Your task to perform on an android device: change the date from 26 Jun to 27 Jun of the Family Function reminder & save it
Image 0: 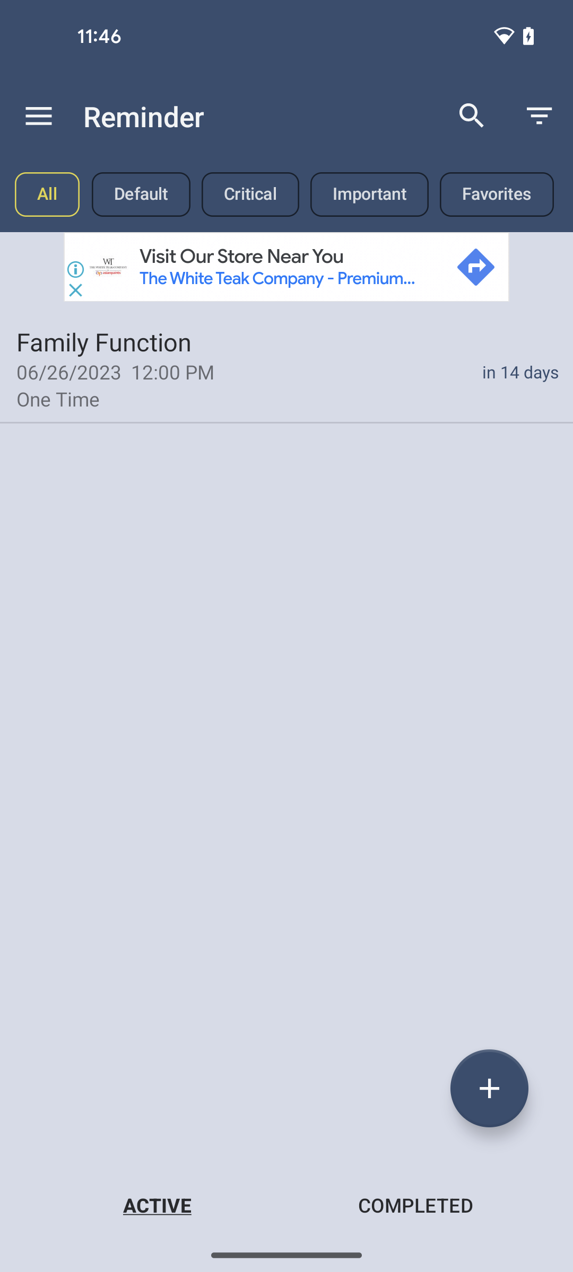
click on Family Function reminder
Step 0: click (110, 372)
Image 1: 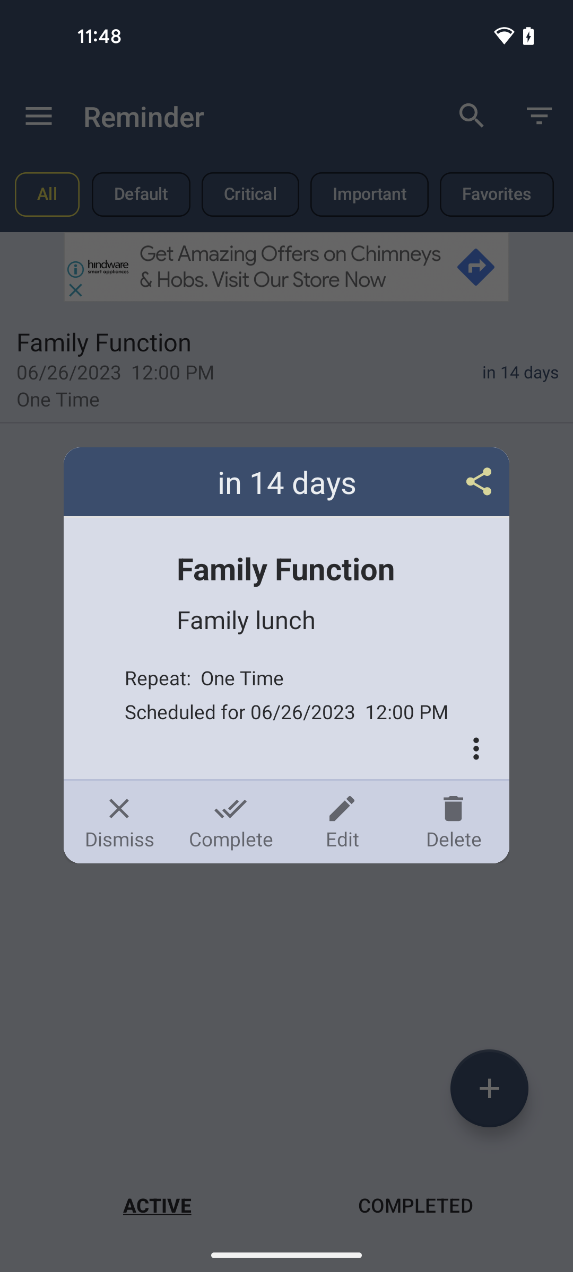
click on Edit
Step 1: click (342, 821)
Image 2: 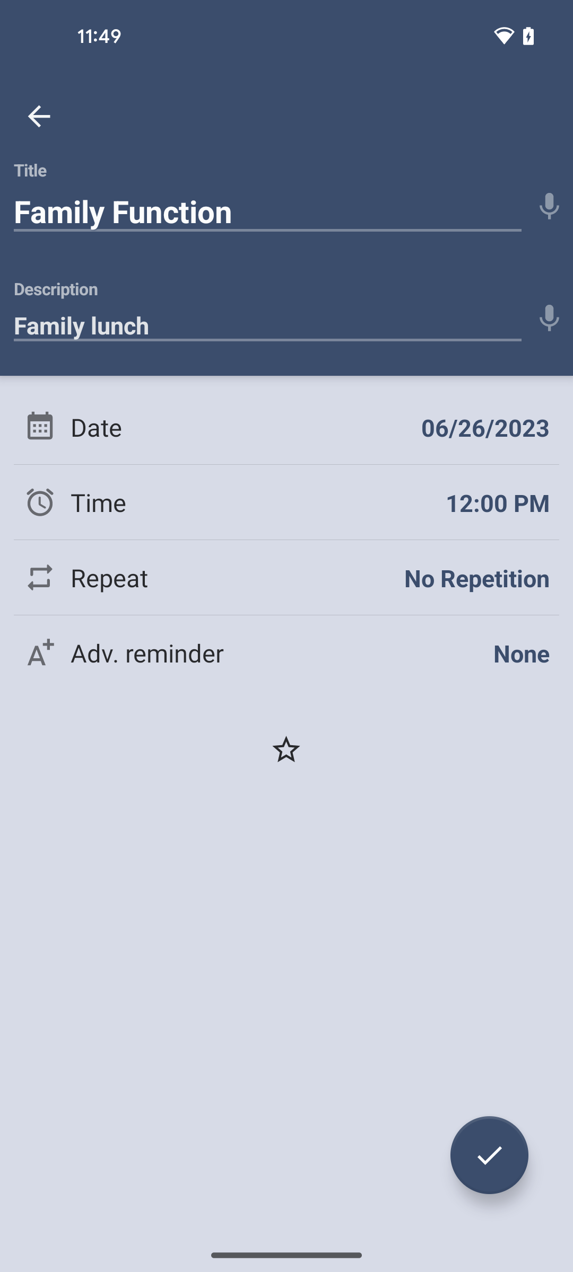
click on Date to edit date
Step 2: click (485, 427)
Image 3: 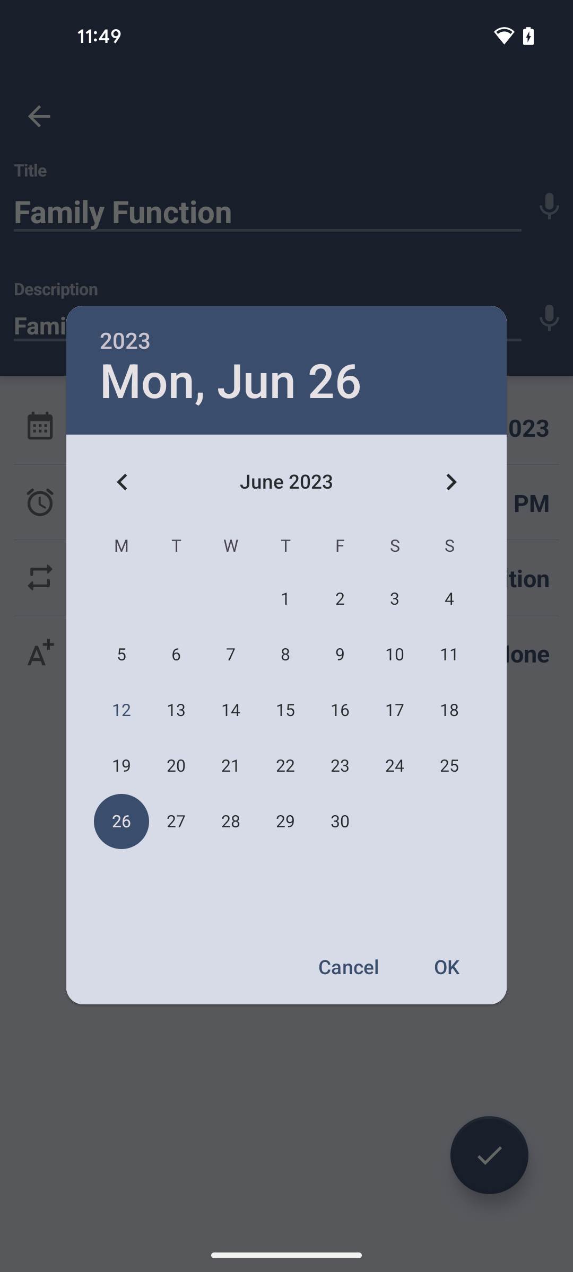
select the date 27 Jun
Step 3: click (176, 821)
Image 4: 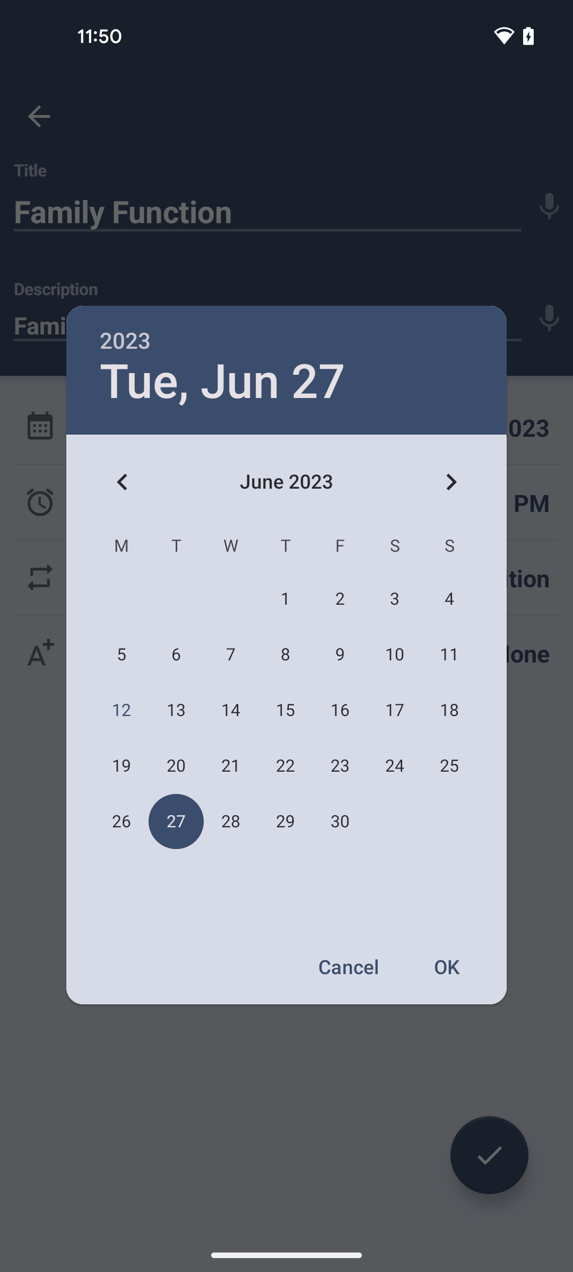
click on Ok
Step 4: click (448, 966)